Your task to perform on an android device: Open Spck Editor app, Undo the last change in Headline file
Image 0: 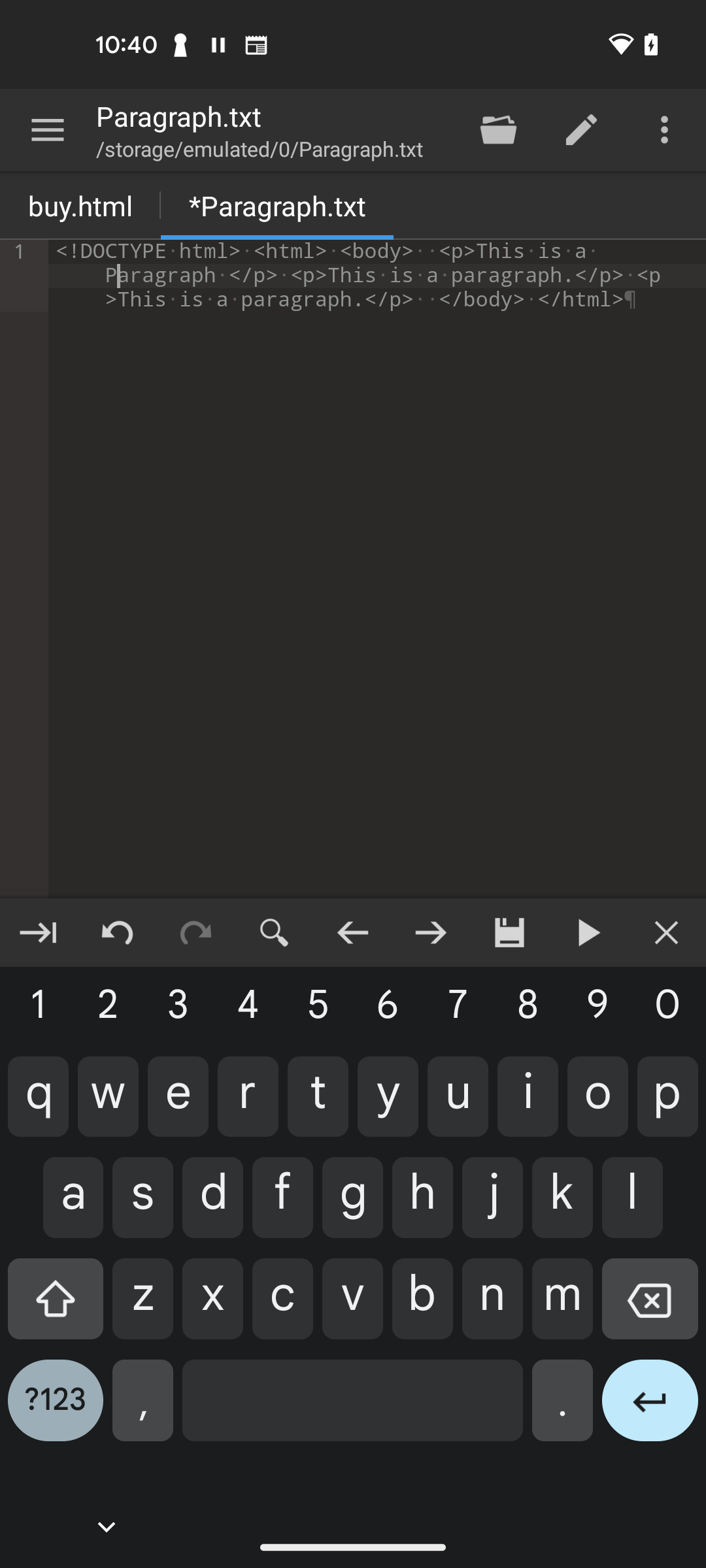
Open the Spck Editor app
Step 0: open app "Spck Editor"